Your task to perform on an android device: Open the ZARA app, Type in a search bar and search for Basic slim fit black t-shirt for men.
Image 0: 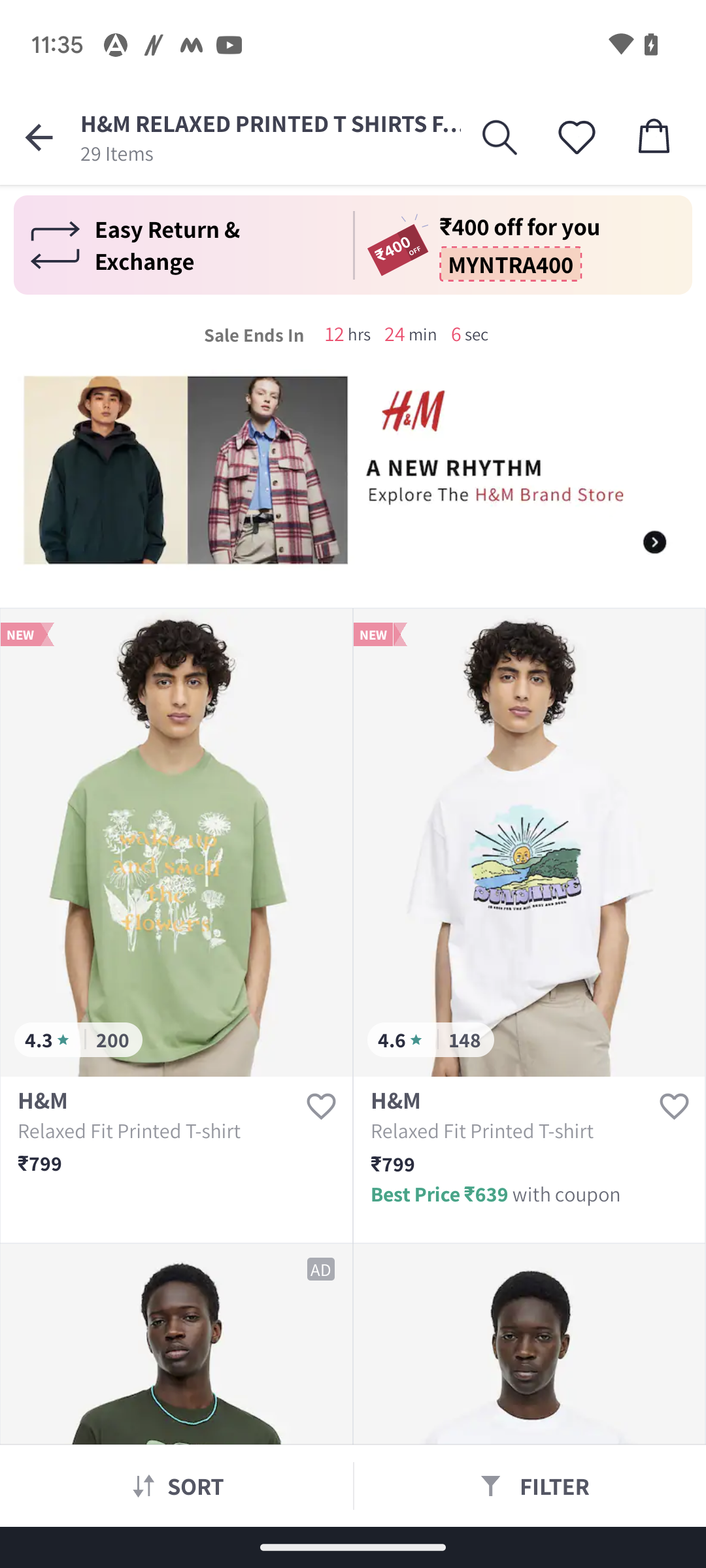
open the ZARA app
Step 0: open app "ZARA"
Image 1: 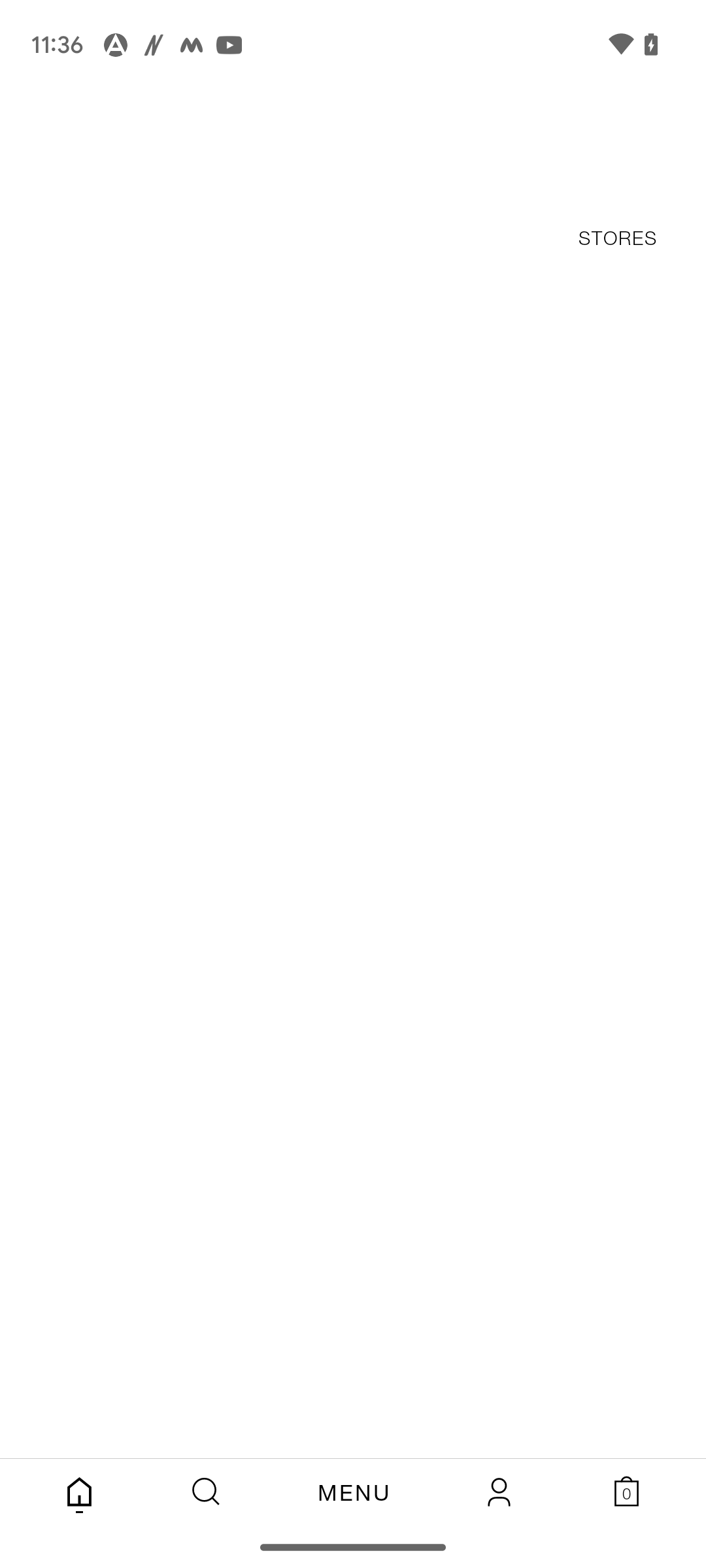
open the ZARA app
Step 1: wait
Image 2: 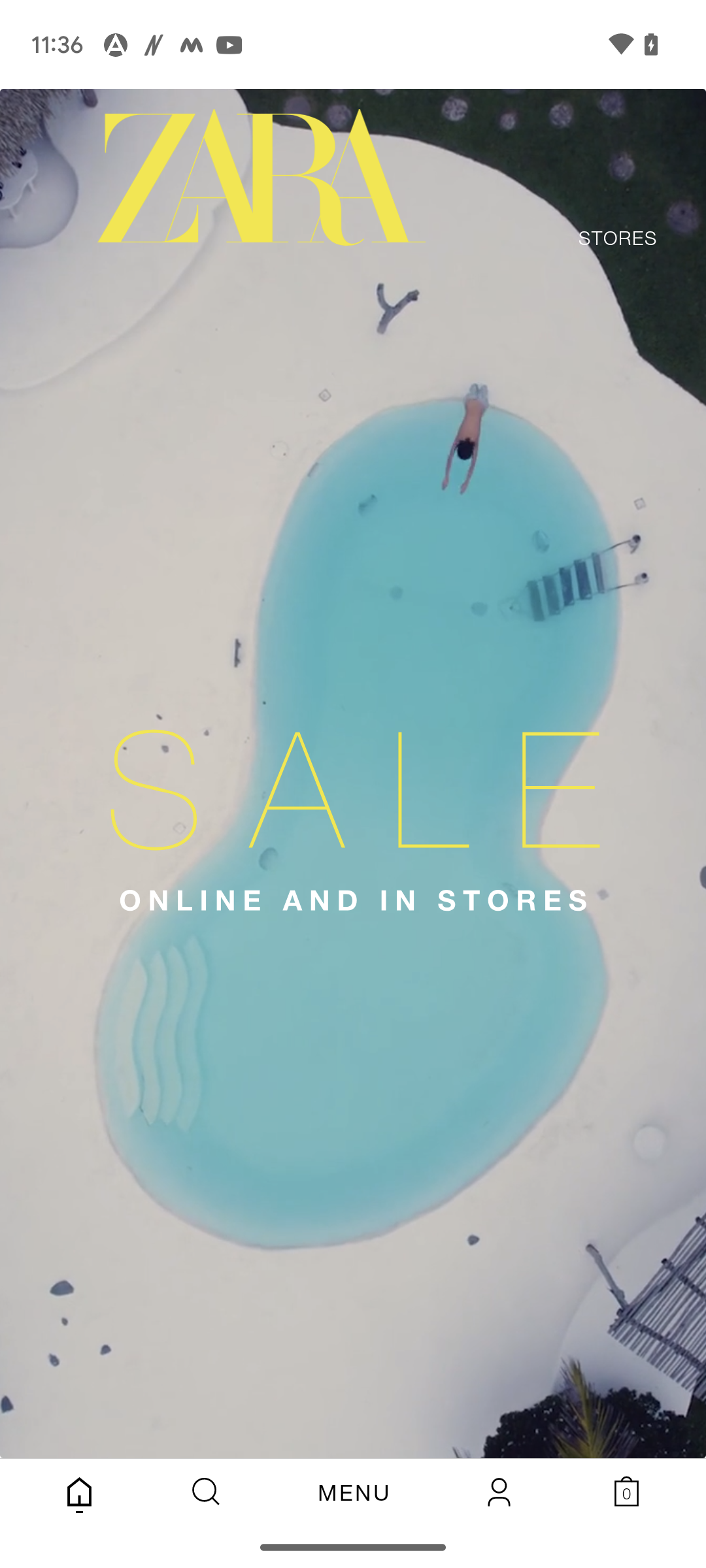
Click on the search icon at the bottom left of the screen before the menu
Step 2: click (206, 1484)
Image 3: 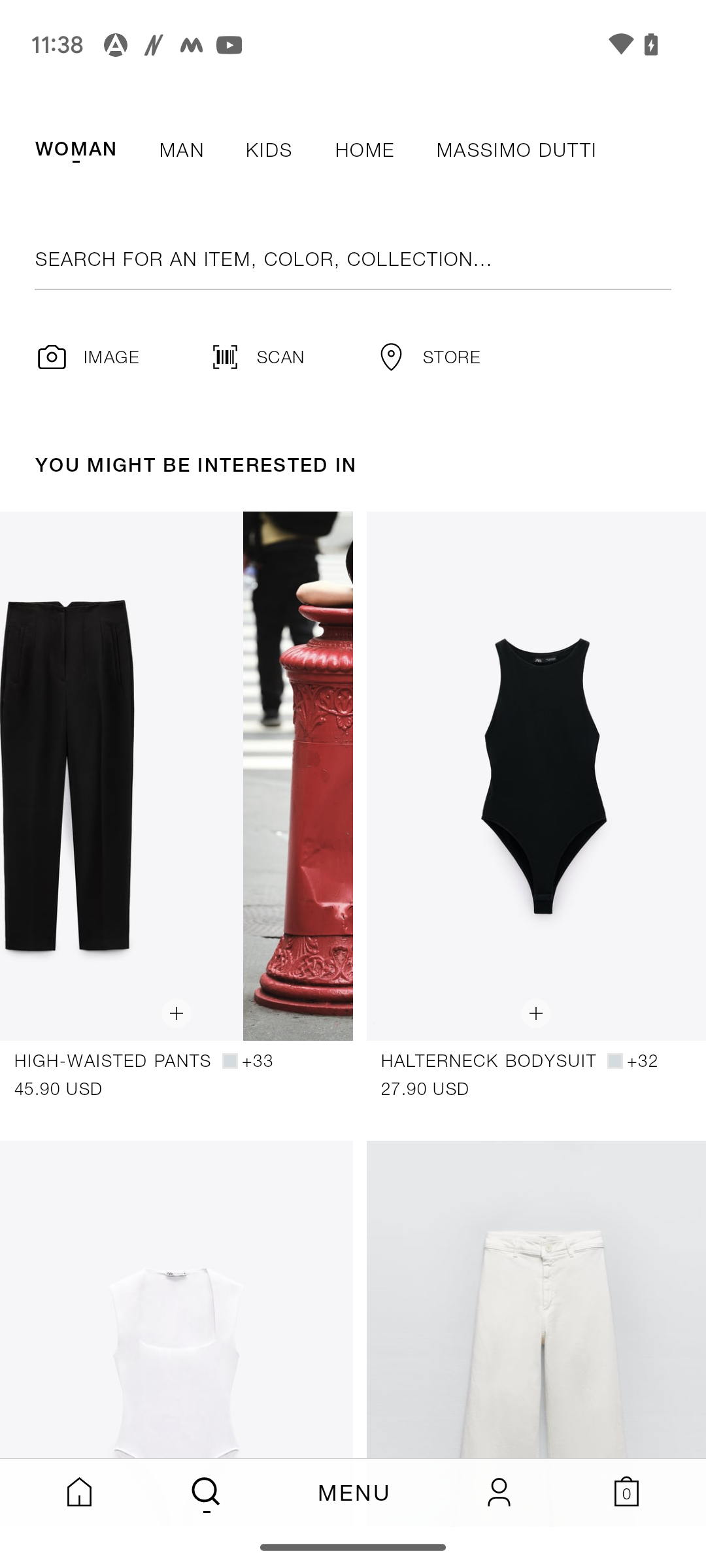
click on the search bar at the top left of the screen below the WOMAN
Step 3: click (353, 259)
Image 4: 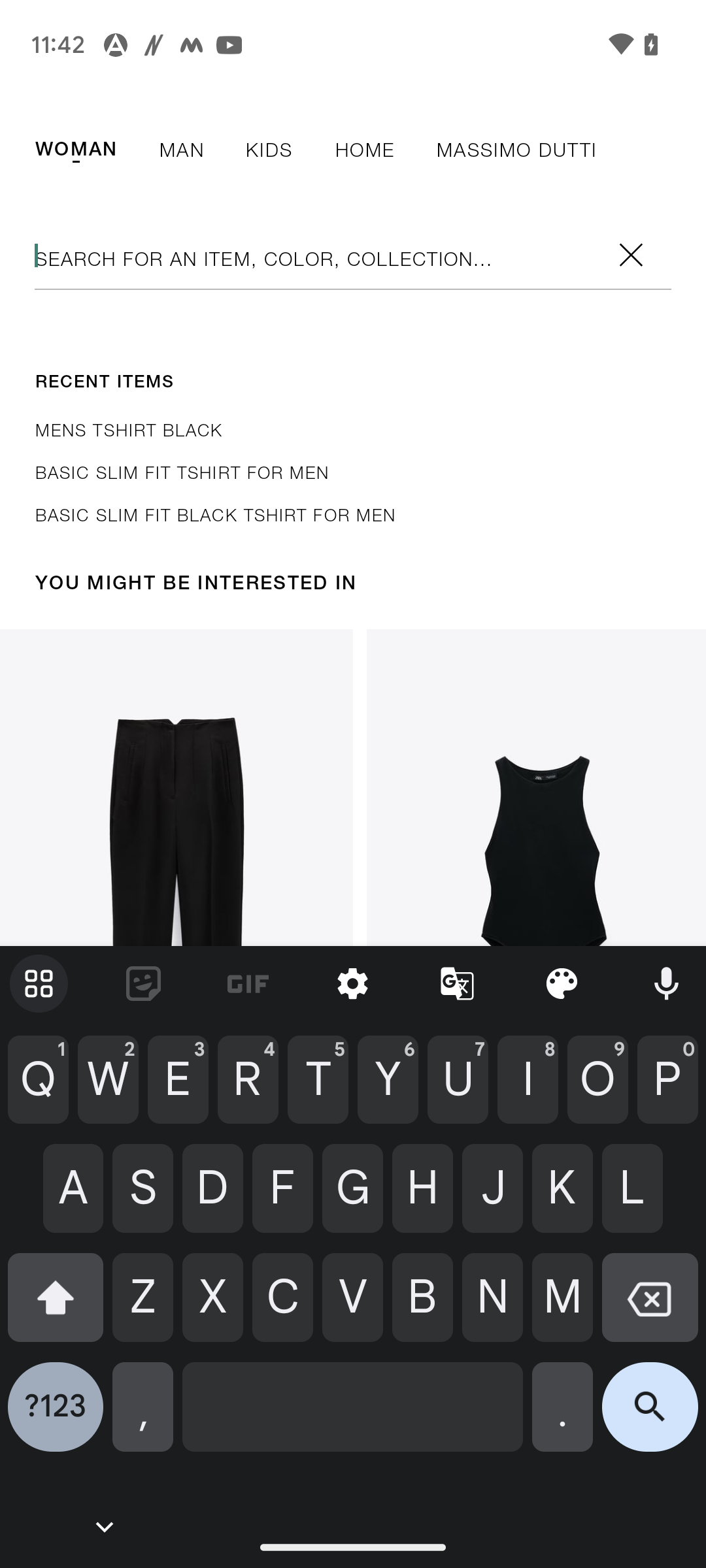
type Basic slim fit black t-shirt for men
Step 4: type "Basic slim fit black t-shirt for men"
Image 5: 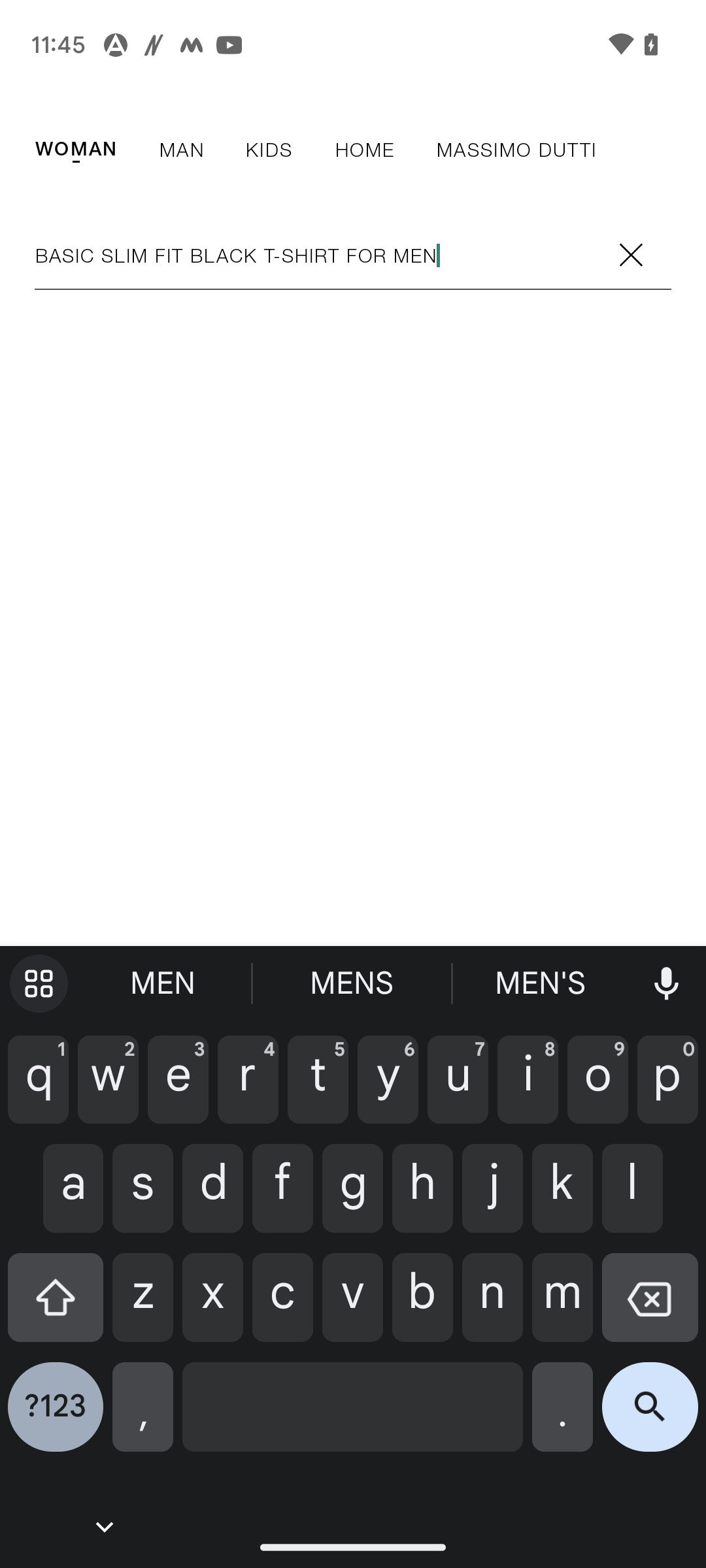
click on the search icon at the right bottom corner of the screen
Step 5: click (650, 1417)